Your task to perform on an android device: Because of the stress at work, I've been experiencing a lot of stress, and I want to try meditation to assist. Using the Heartfulness app, have a guided meditation session.
Image 0: 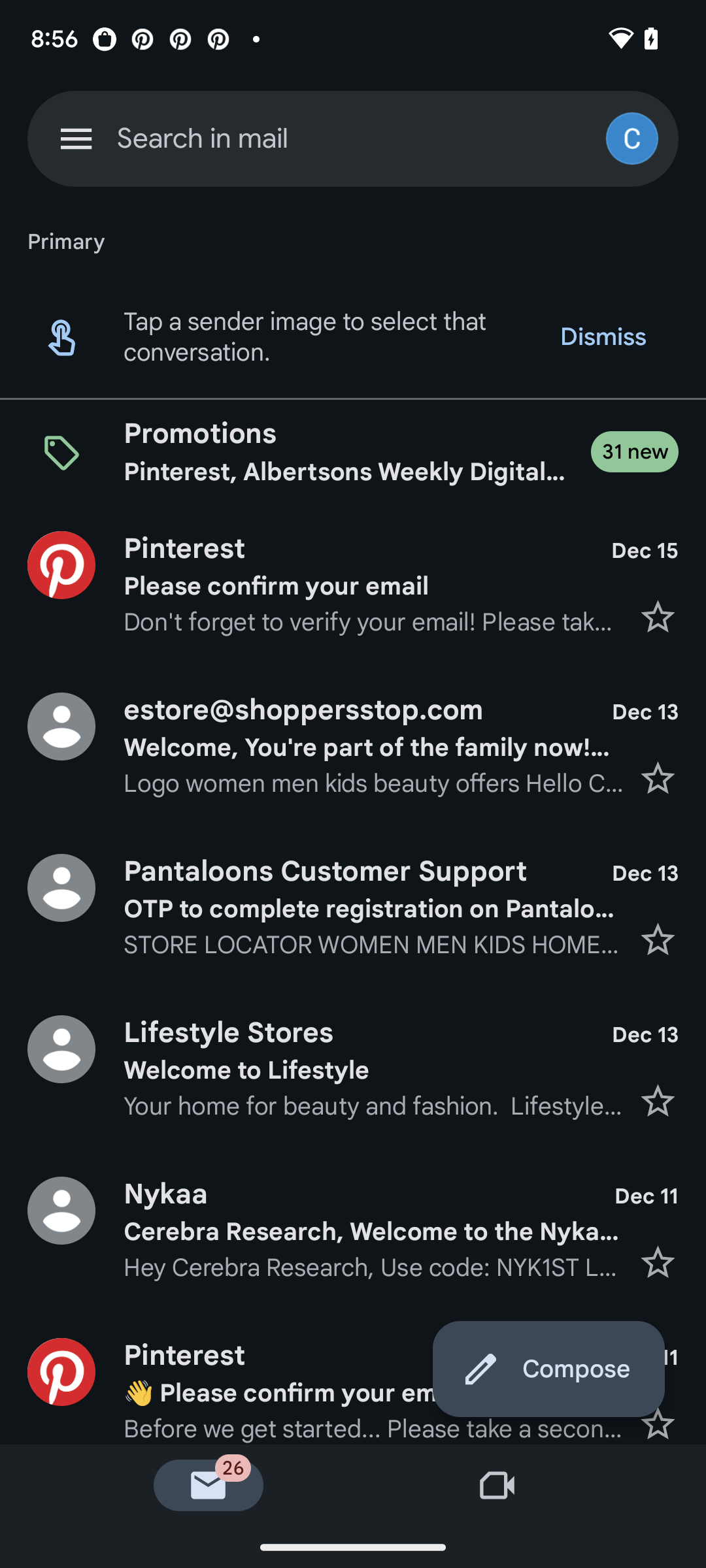
Open the Heartfulness app.
Step 0: open app "Heartfulness"
Image 1: 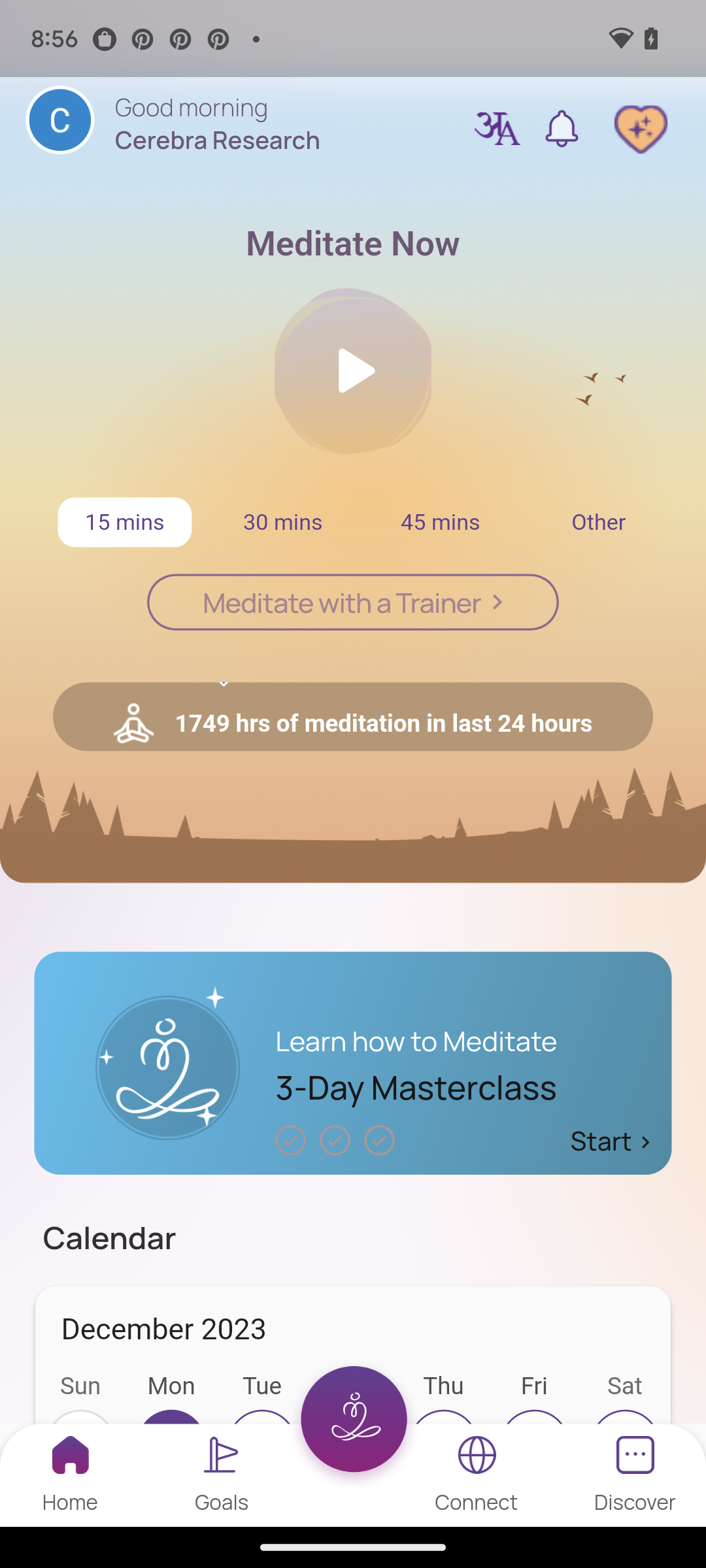
Click on the 3-Day Masterclass.
Step 1: click (353, 1063)
Image 2: 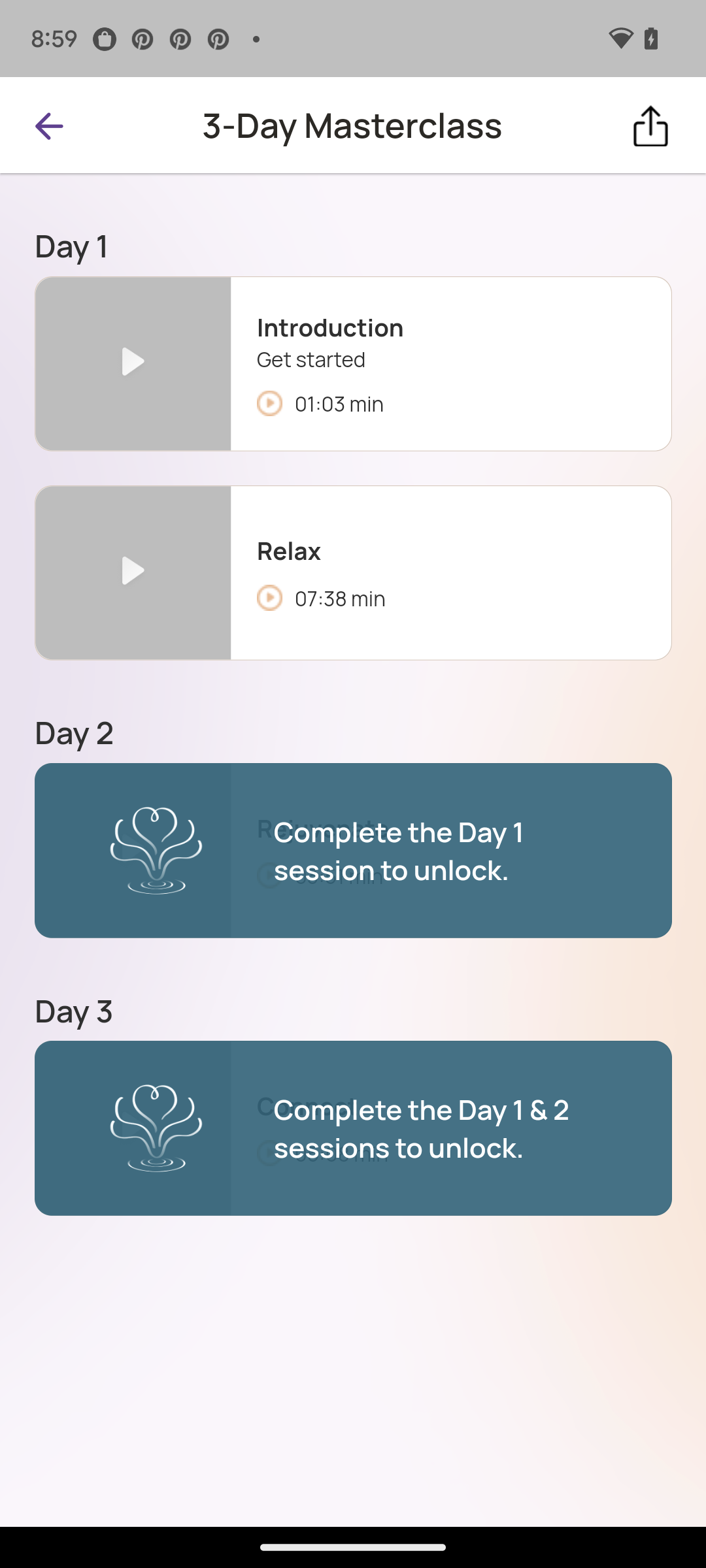
Click on the introduction option to listen to the guided meditation.
Step 2: click (353, 363)